Your task to perform on an android device: Go to Prodigy Baby app & join the Modern Parenting group
Image 0: 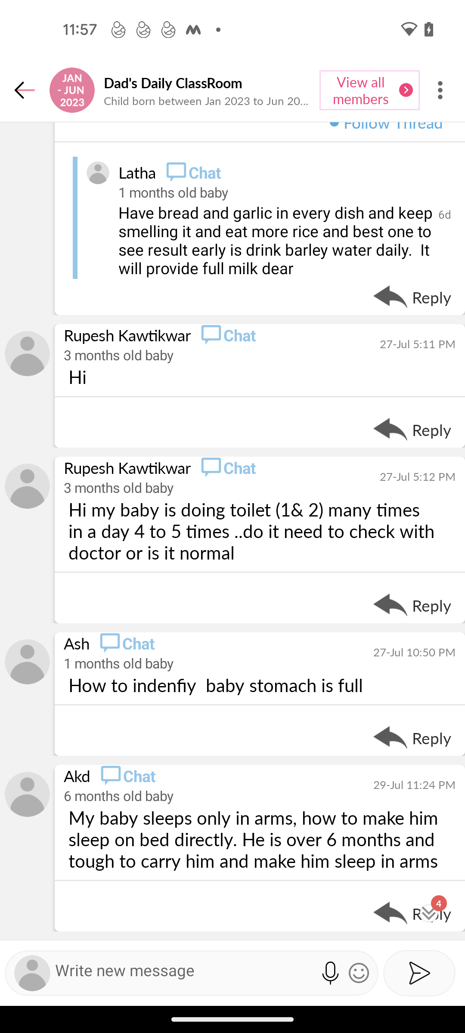
open the Prodigy Baby app
Step 0: open app "Prodigy Baby"
Image 1: 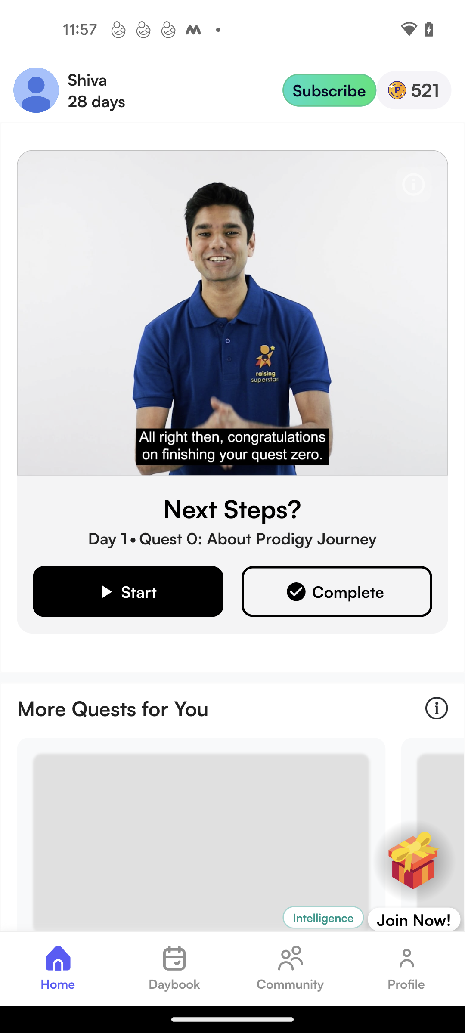
click on the Community tab at the bottom of the screen
Step 1: click (291, 984)
Image 2: 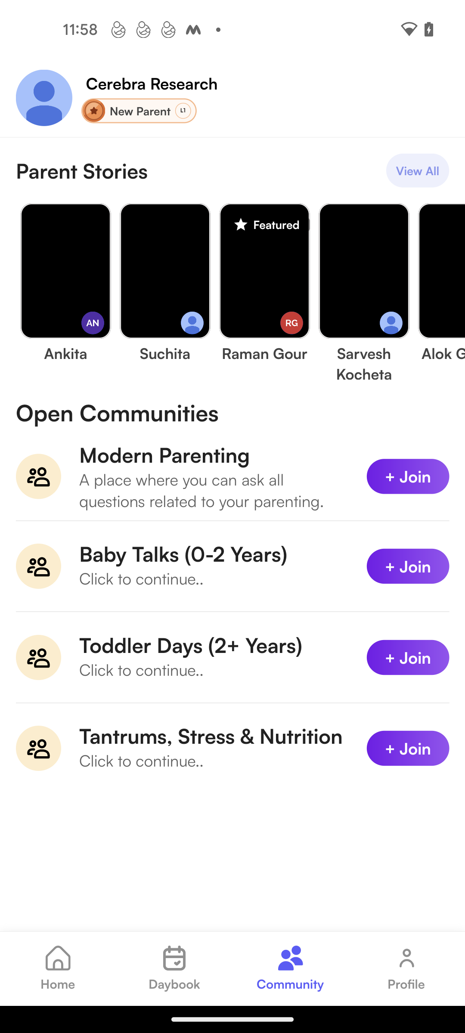
click on the join button of Modern Parenting group
Step 2: click (232, 481)
Image 3: 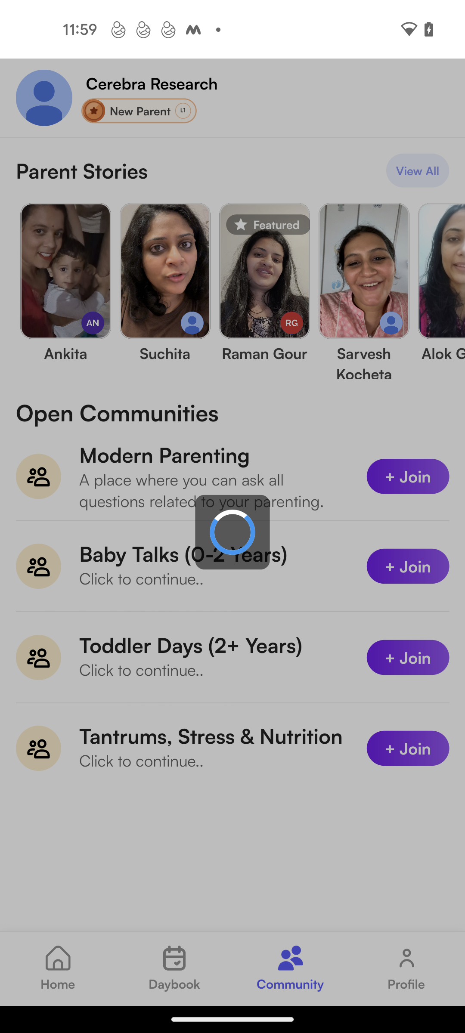
click on the join button of Modern Parenting group
Step 3: wait